Your task to perform on an android device: open the  decathlon app NEWFEEL women walking shoes -Grey   to cart with shoe size 8 
Image 0: 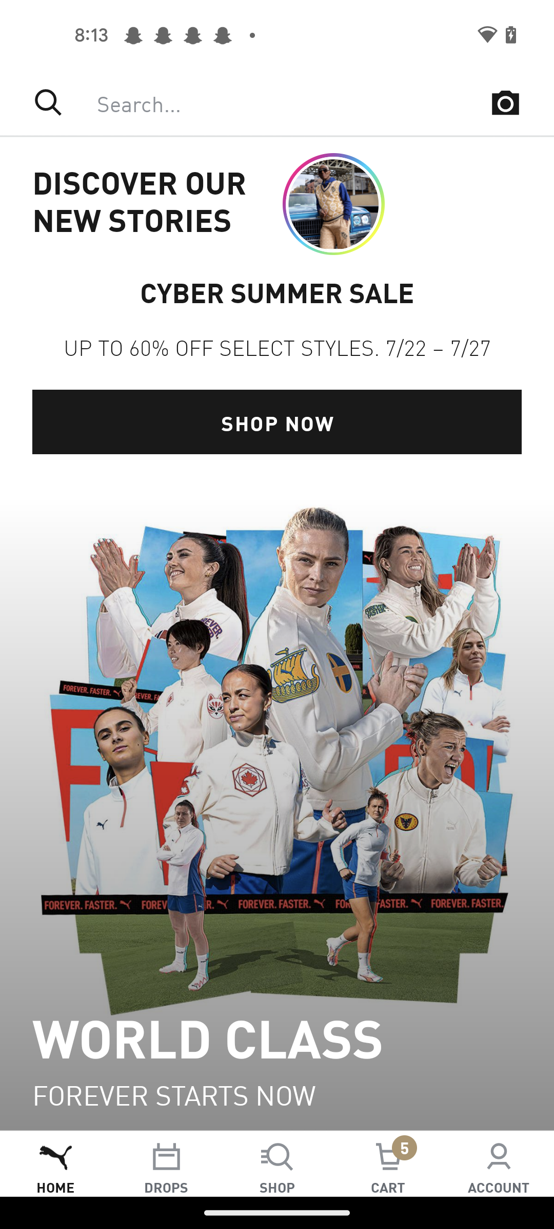
open the decathlon app 
Step 0: open app "Decathlon"
Image 1: 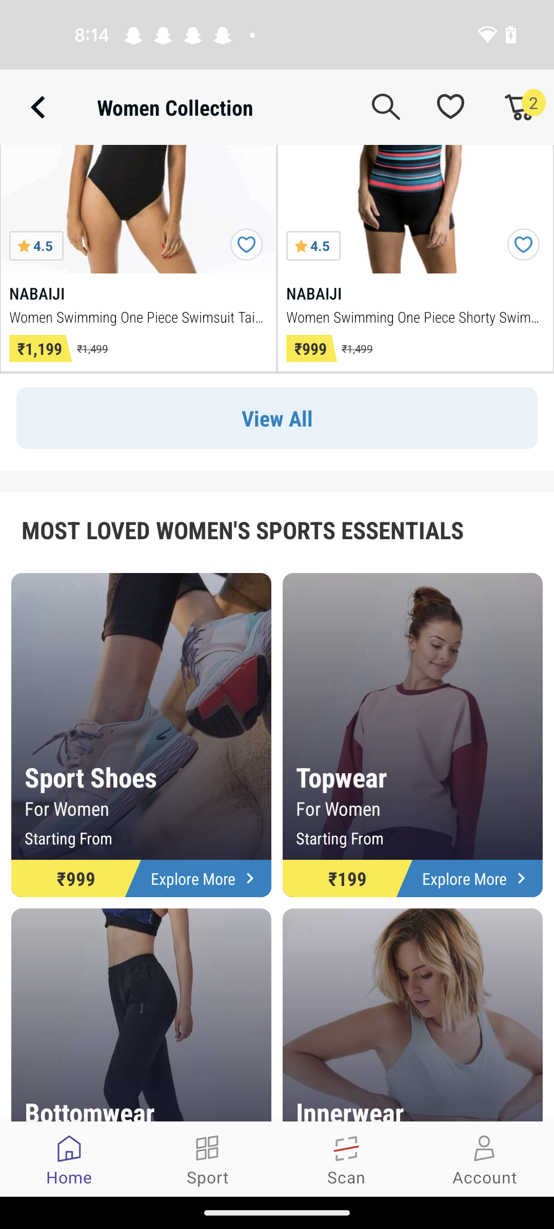
Click on the Sport shoes tab
Step 1: click (141, 734)
Image 2: 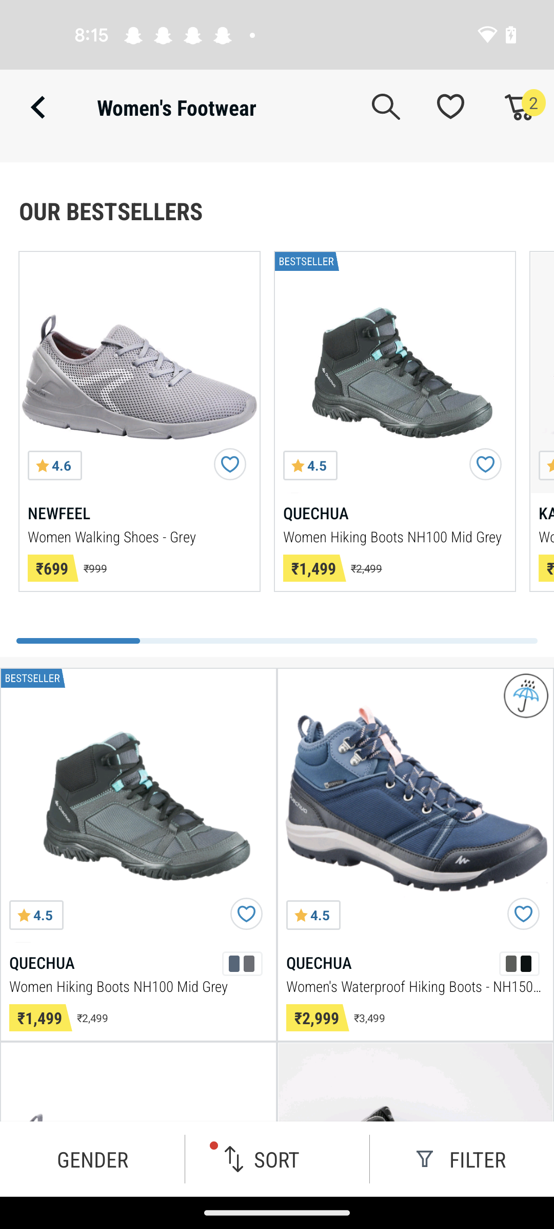
Click on the NEWFEEL women walking shoes -Grey option 
Step 2: click (140, 373)
Image 3: 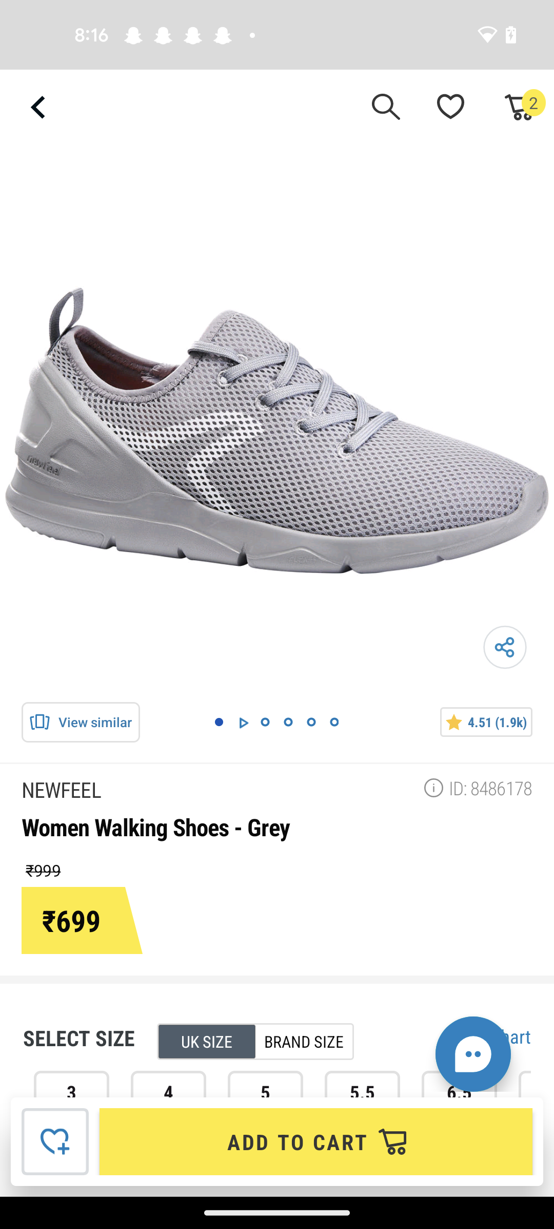
Swipe up
Step 3: scroll down
Image 6: 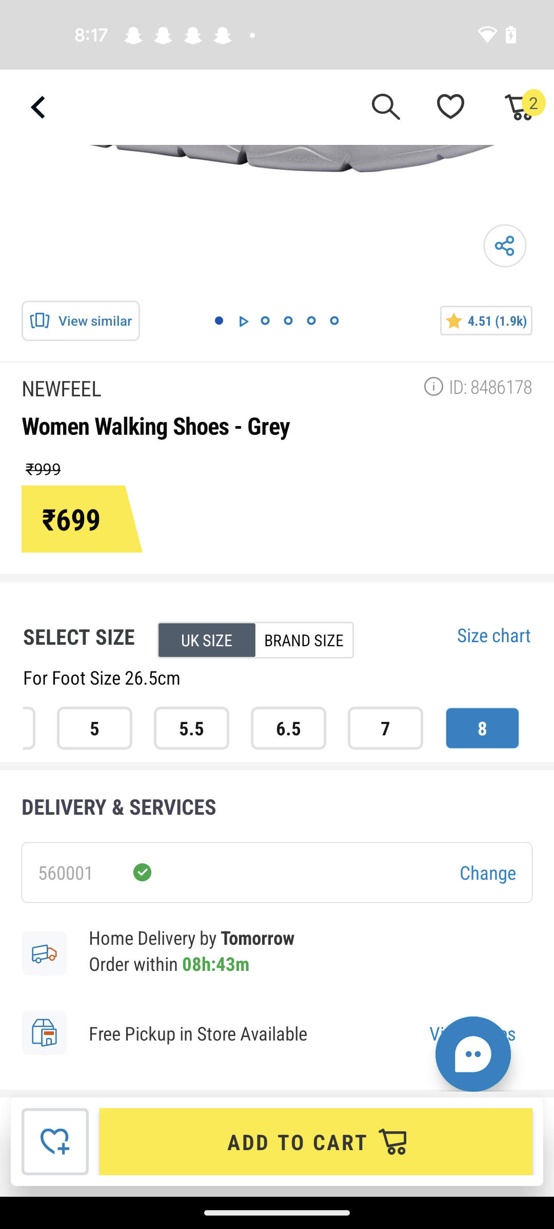
Click on the Add to cart tab
Step 6: click (316, 1141)